Your task to perform on an android device: I want to find an inspiration article for "Jade Plant" in the Leaf Snap app so that I am aware of typical problems with plant health.
Image 1: 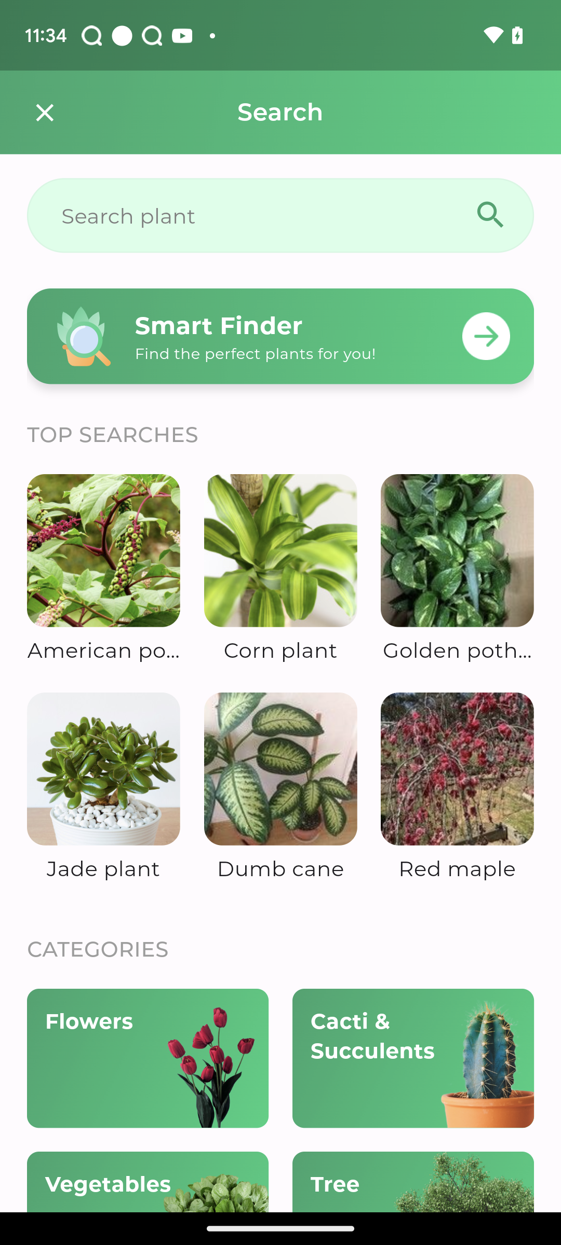
click on jade plant 
Step 1: click (103, 790)
Image 2: 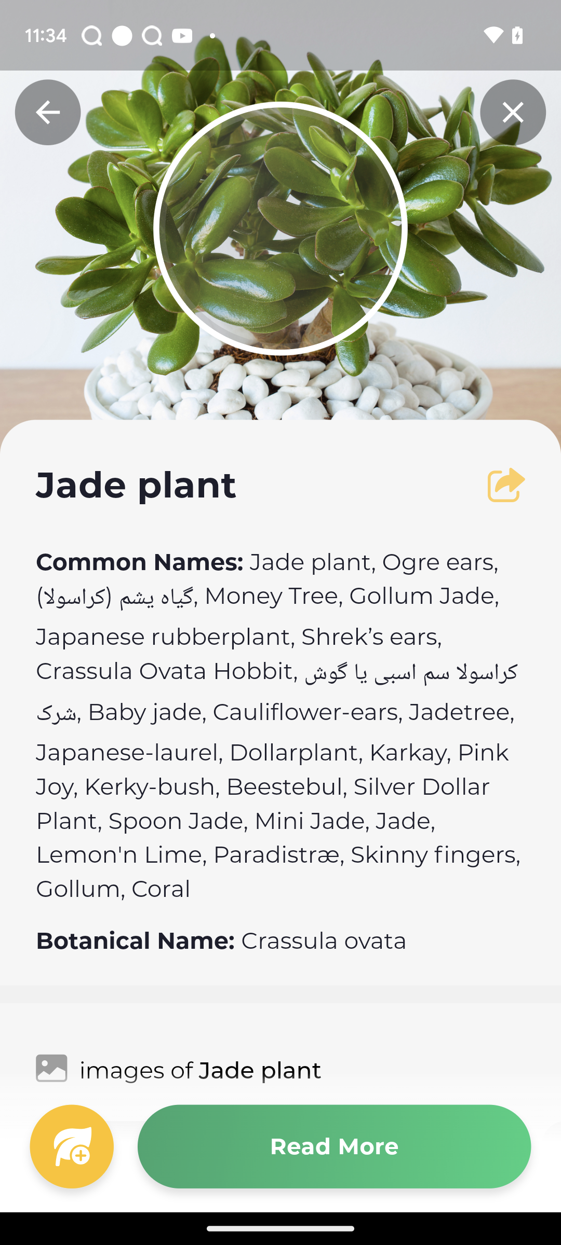
click on read more button
Step 2: click (334, 1146)
Image 3: 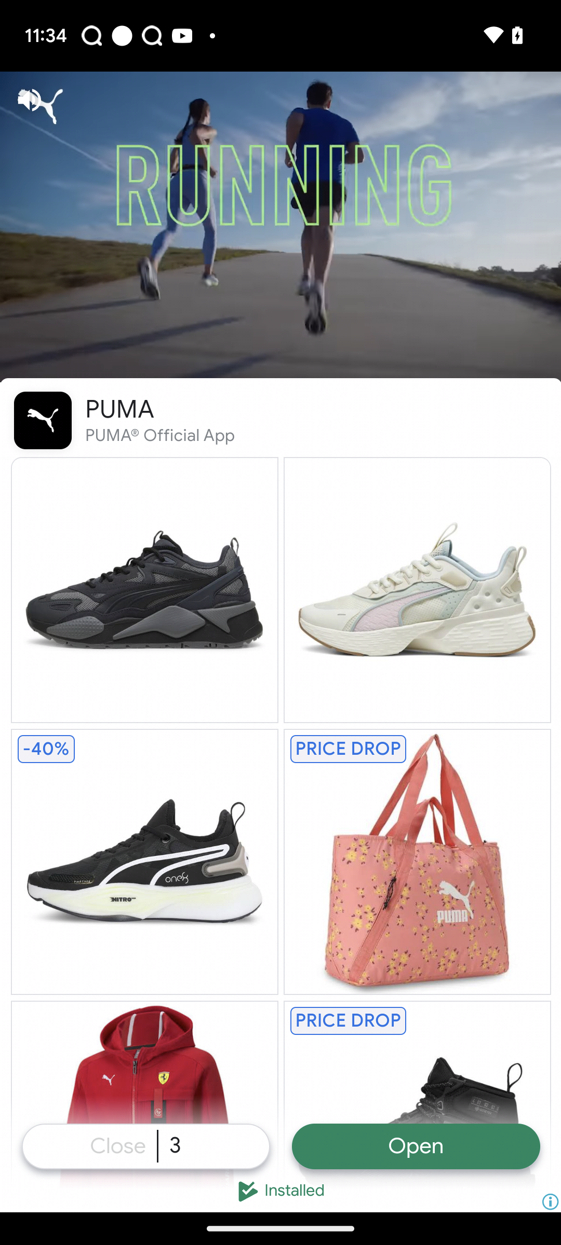
click on read more button
Step 3: wait